Your task to perform on an android device: I want to send this Audio 1 recorded file to my friend Rick at rick.weinstein@dayrep.com.
Image 0: 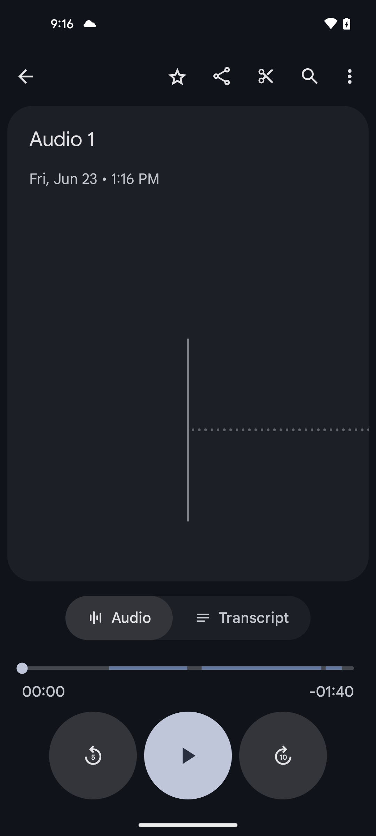
click on the share icon
Step 0: click (221, 76)
Image 1: 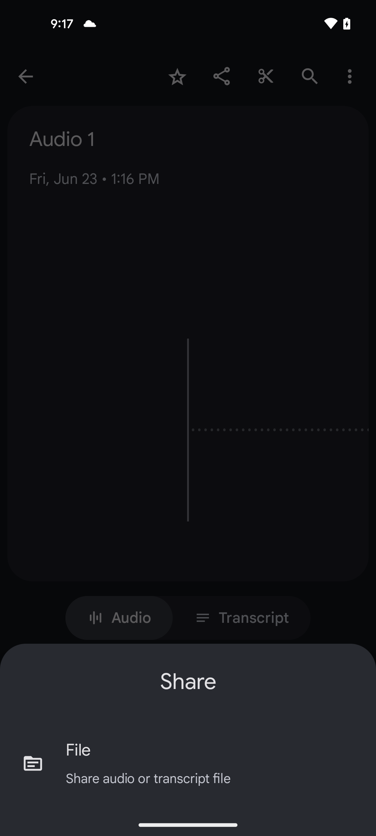
click on File option
Step 1: click (78, 750)
Image 3: 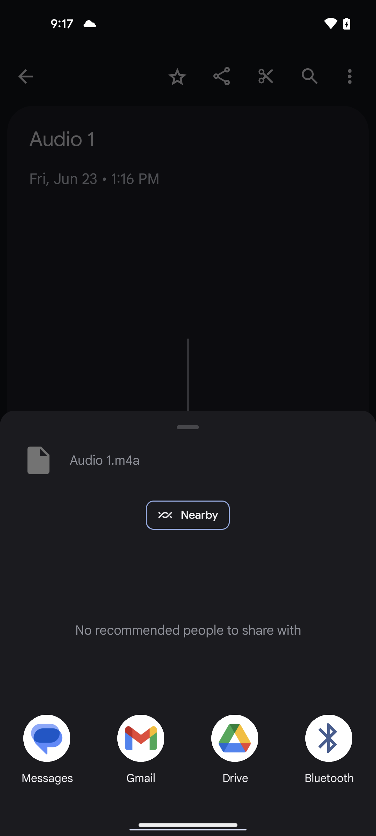
select the Gmail app
Step 3: click (146, 742)
Image 4: 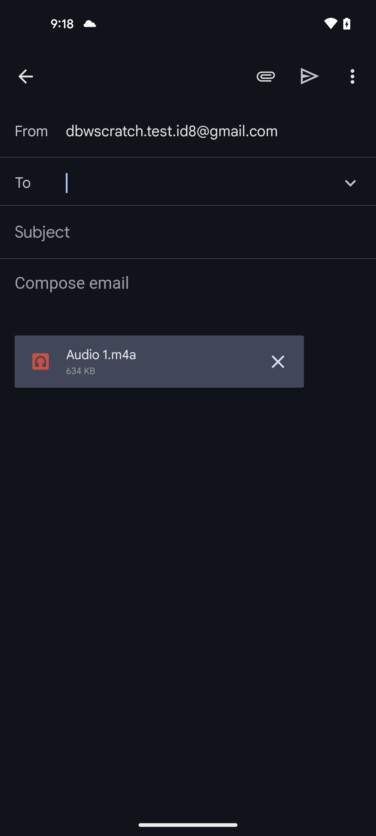
type email I'd rick.weinstein@dayrep.com
Step 4: type "rick.weinstein@dayrep.com"
Image 6: 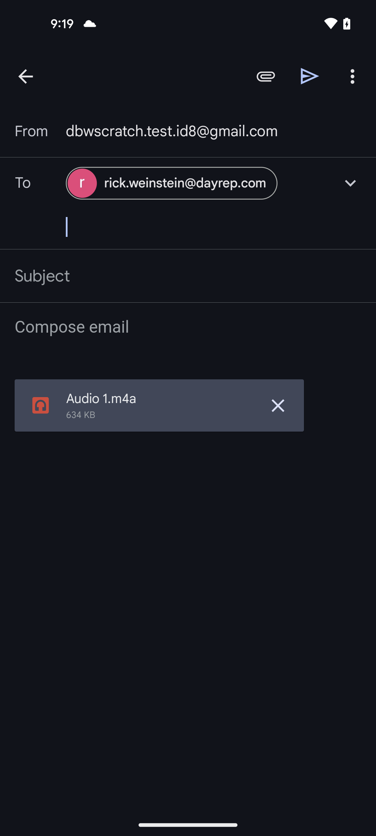
click on the send icon
Step 6: click (310, 76)